Your task to perform on an android device: In the Google slides app, I want to add the first image of the google photos to the first slide of the presentation. 
Image 0: 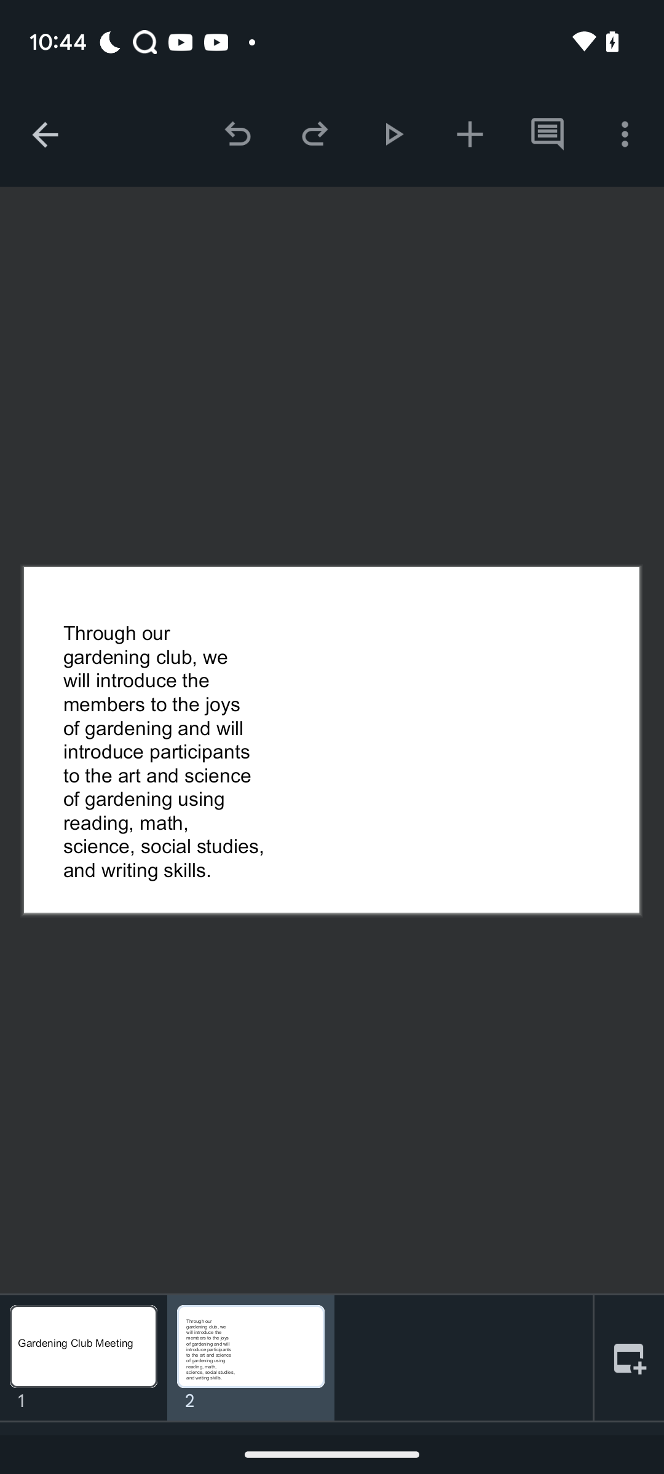
Click on the plus icon on the top of the screen
Step 0: click (470, 134)
Image 1: 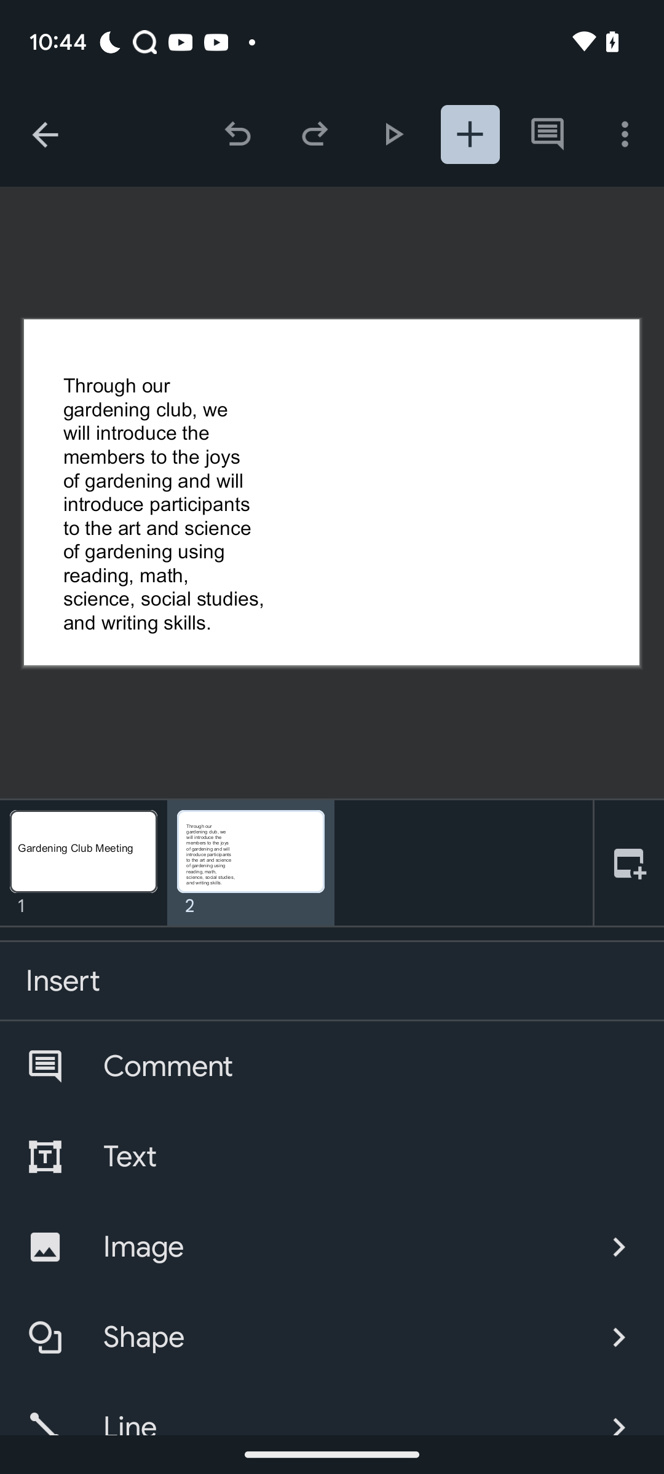
Click on image 
Step 1: click (338, 1246)
Image 2: 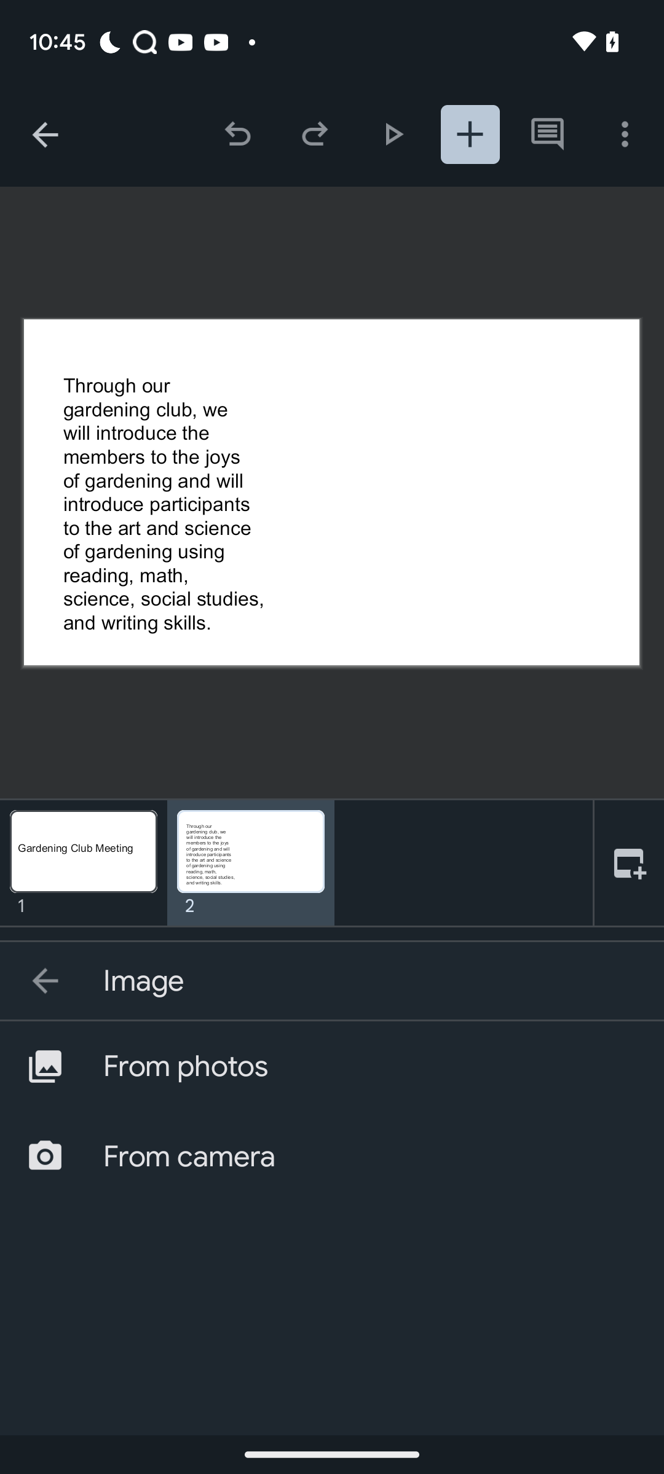
Click on photos 
Step 2: click (371, 1066)
Image 3: 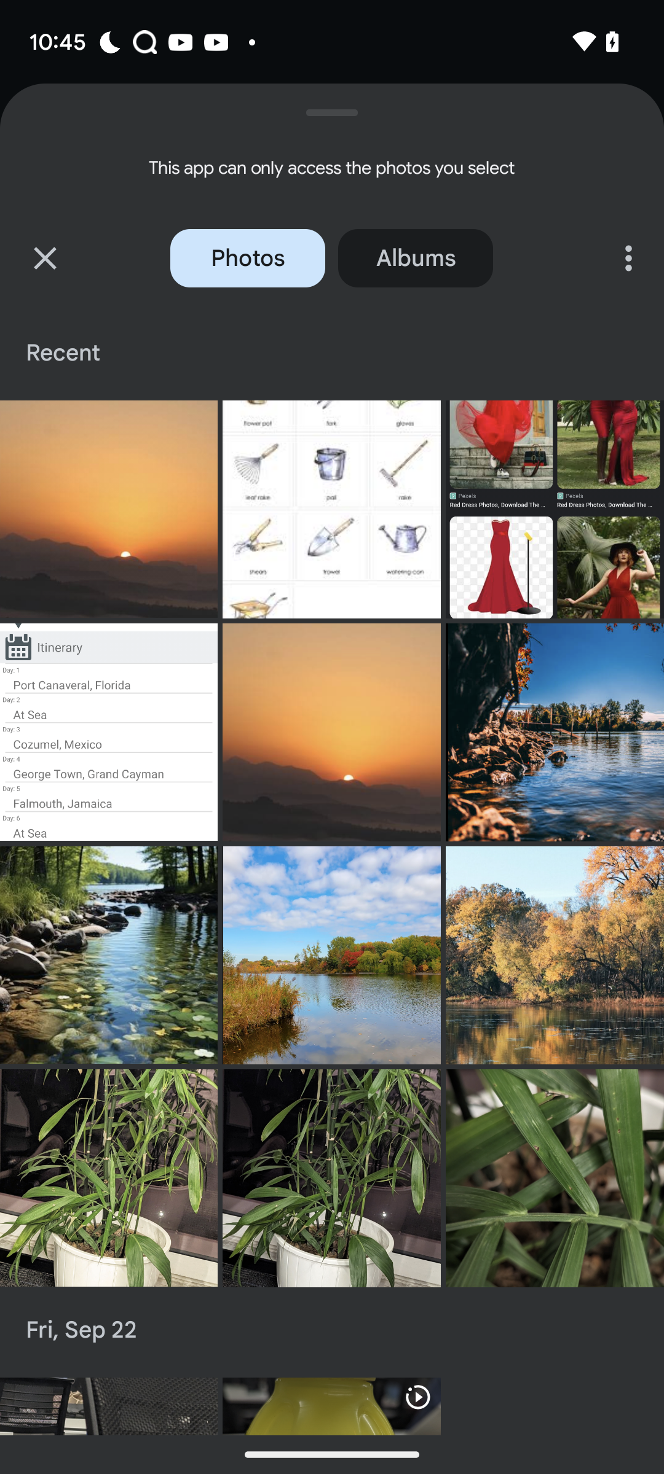
Add the 10th picture 
Step 3: click (108, 1178)
Image 4: 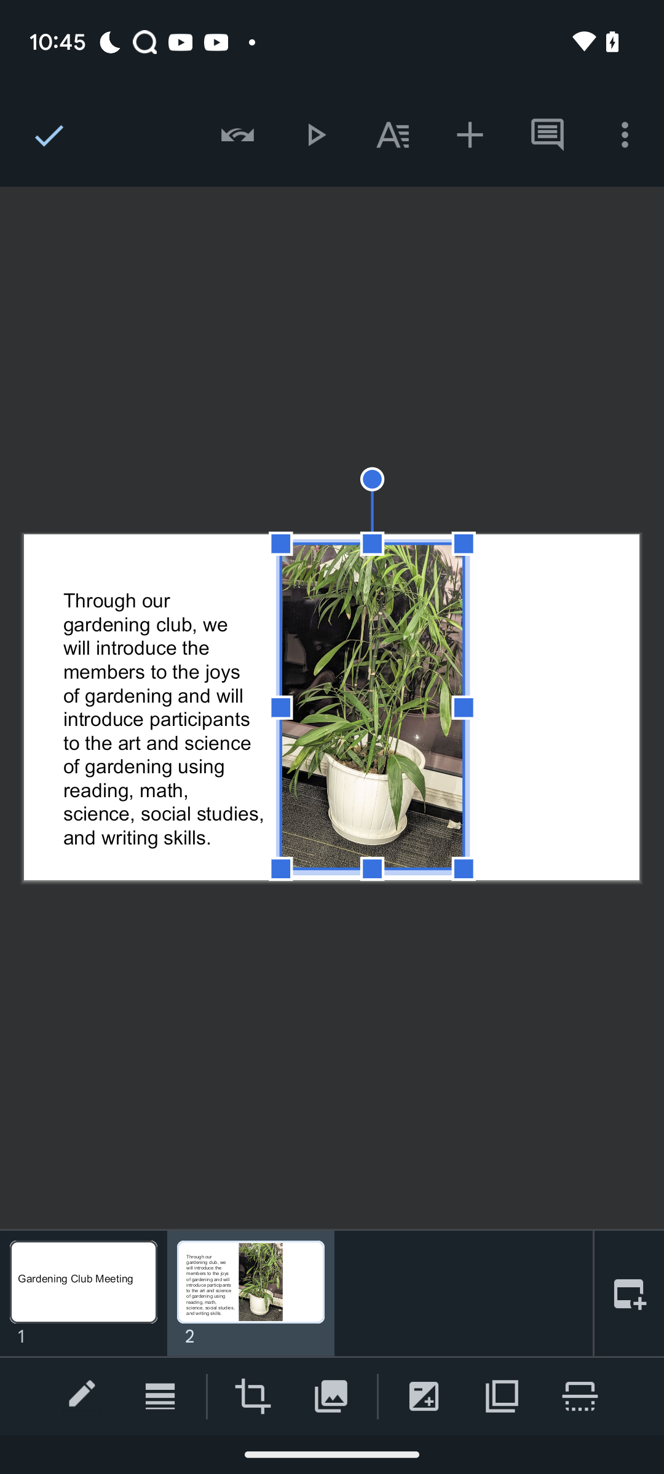
Click on the tick icon at the top left of the screen
Step 4: click (45, 135)